Your task to perform on an android device: Open Grubhub app, Enter zipcode 98101 and search for gluten free restaurants
Image 0: 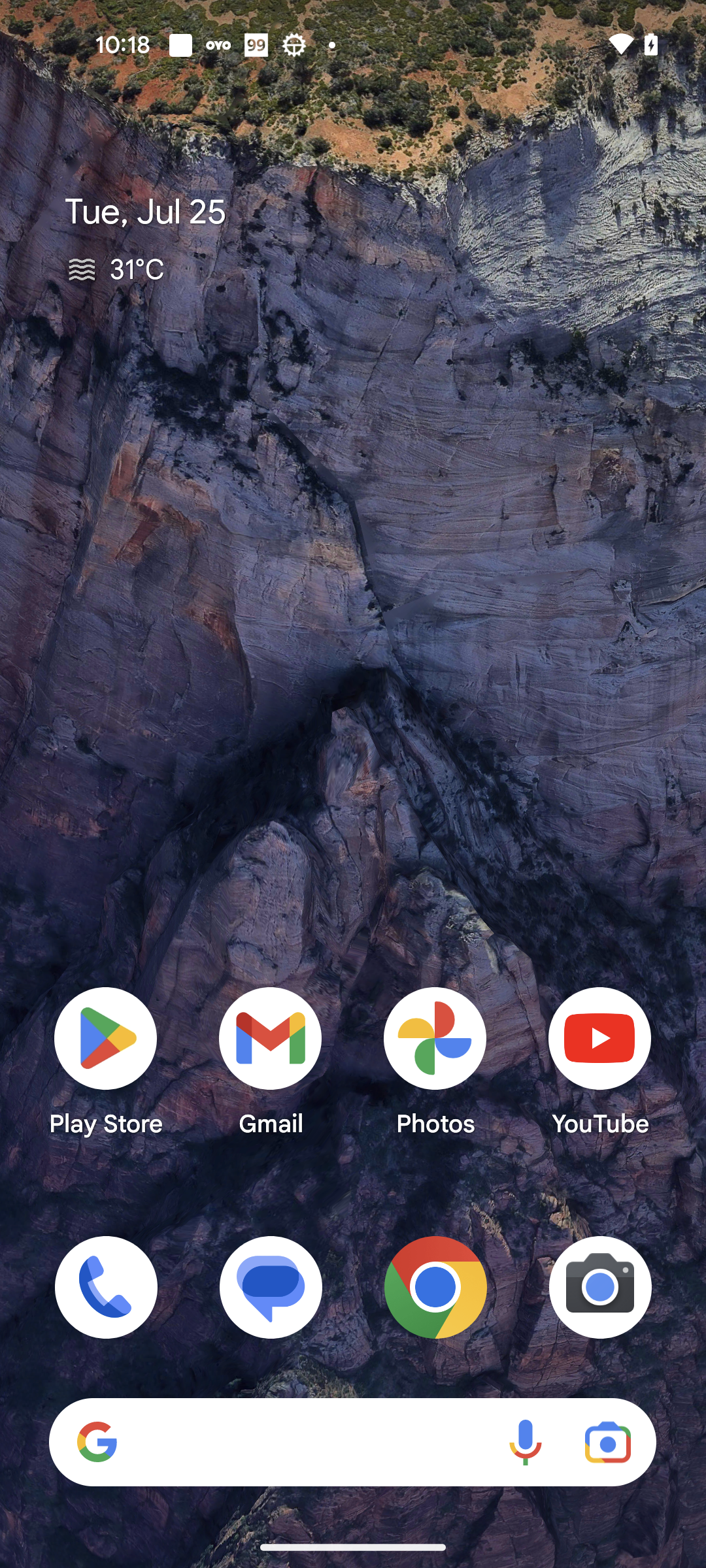
Open Grubhub app
Step 0: open app "Grubhub"
Image 2: 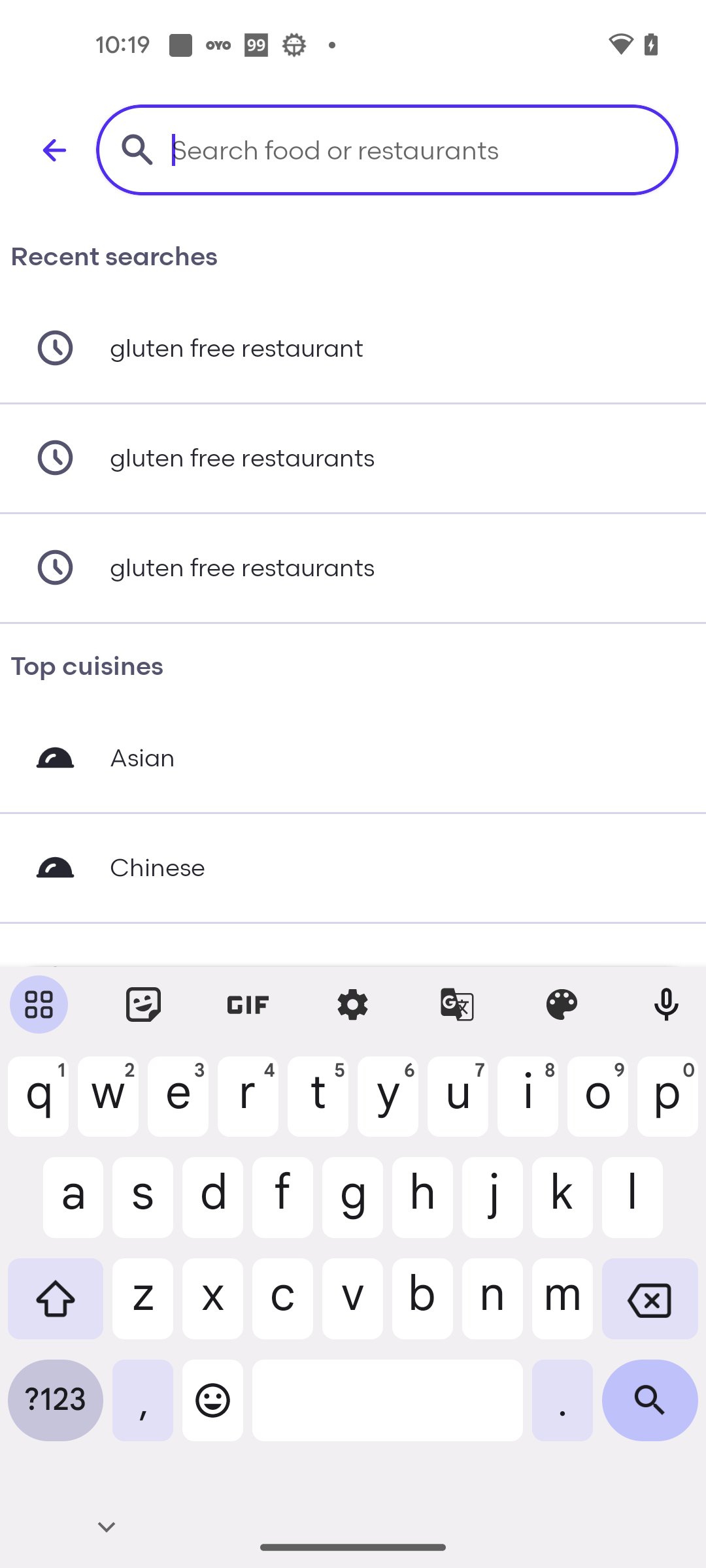
Search for Gluten free restaurants
Step 2: type "Gluten free restaurants"
Image 3: 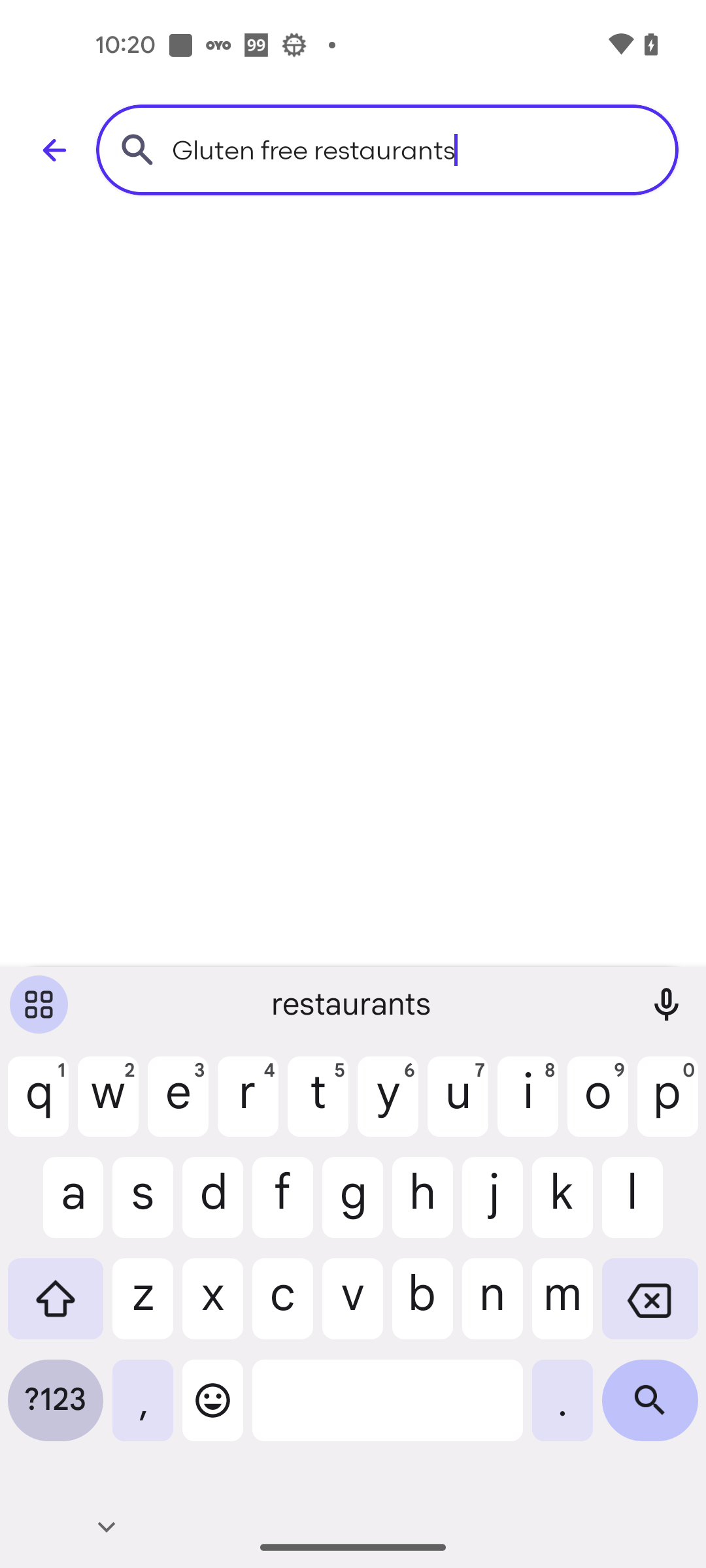
Click on the Search icon at the bottom right corner of the screen
Step 3: click (650, 1410)
Image 4: 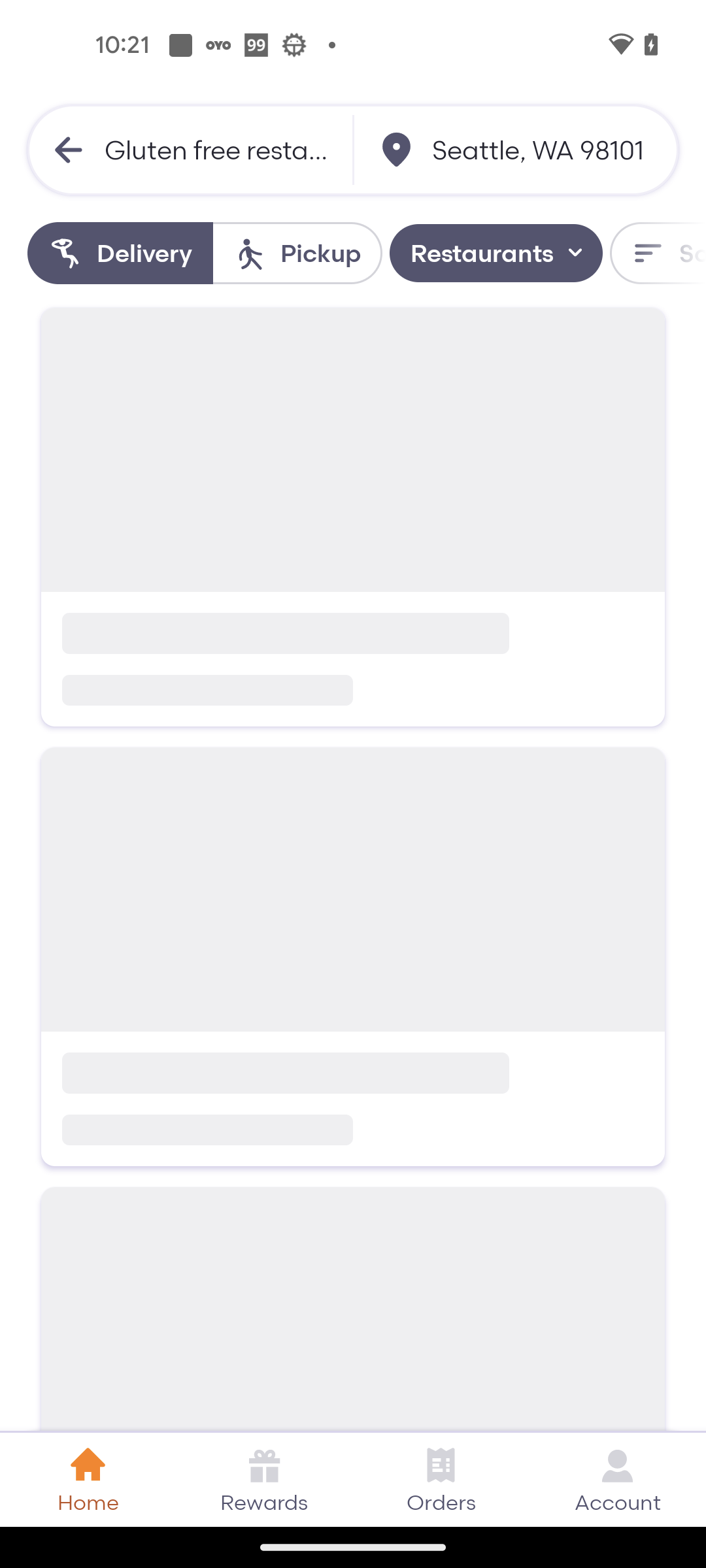
Click on the Search icon at the bottom right corner of the screen
Step 4: wait